Your task to perform on an android device: Share the bus route and directions to my friend Cerebra Research at dbwscratch.test.id4@gmail.com.
Image 0: 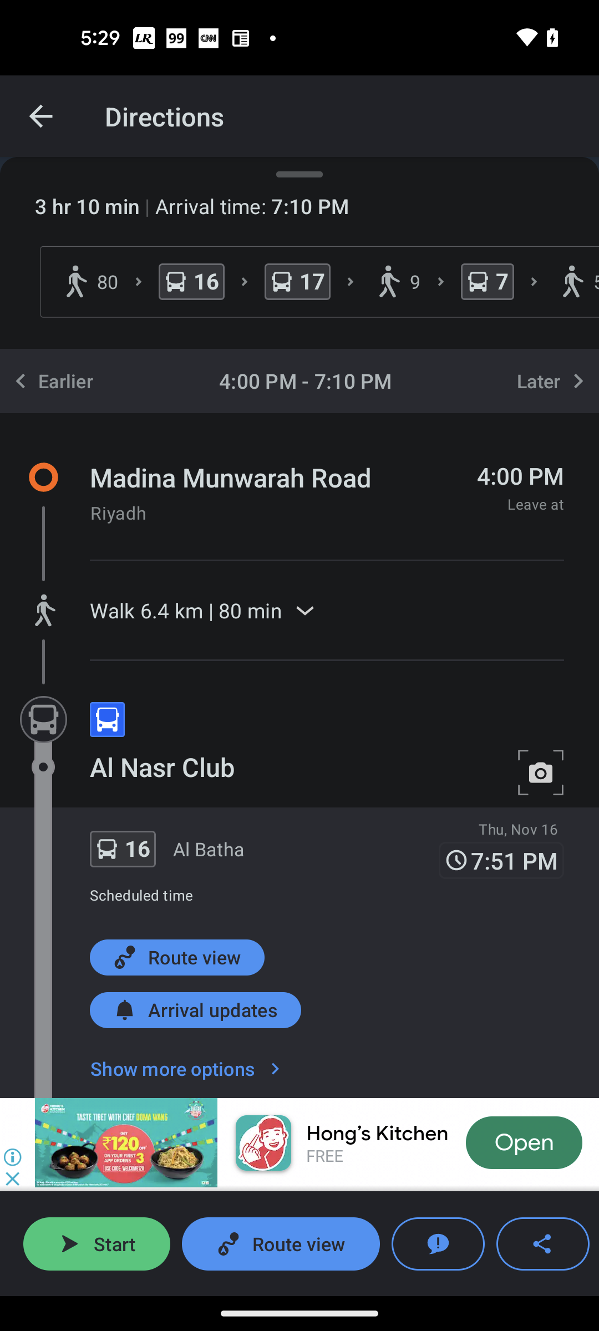
Click on the Share icon at the bottom right corner of the screen
Step 0: click (537, 1246)
Image 1: 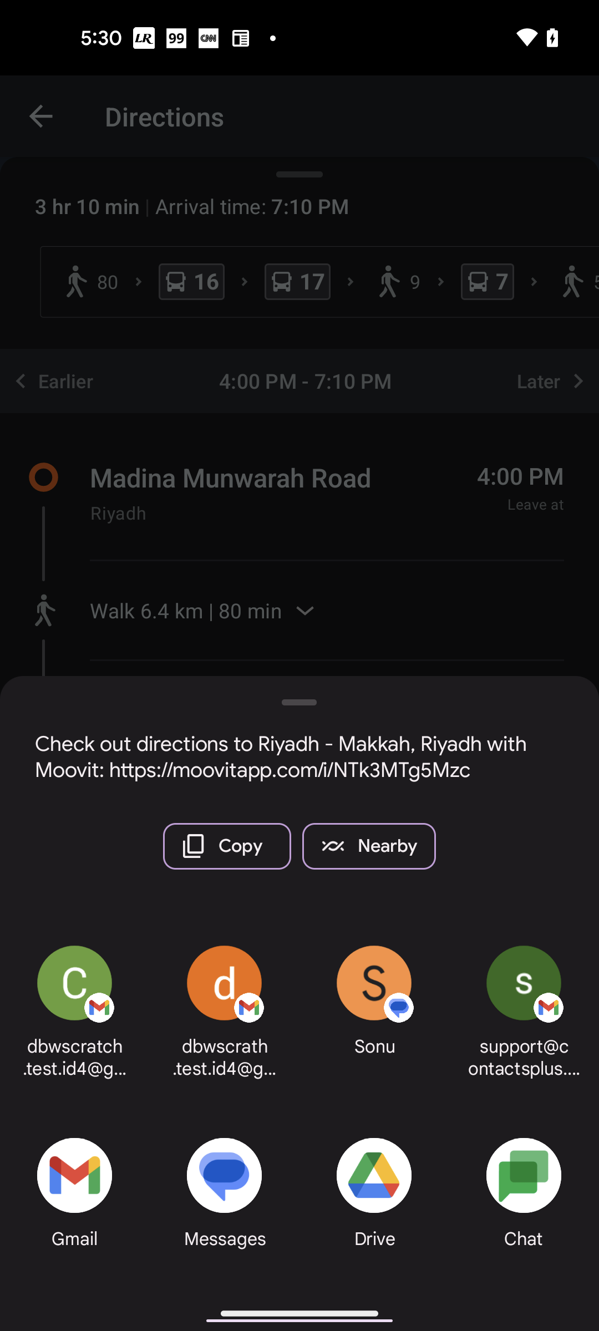
Click on the Gmail icon
Step 1: click (70, 1173)
Image 2: 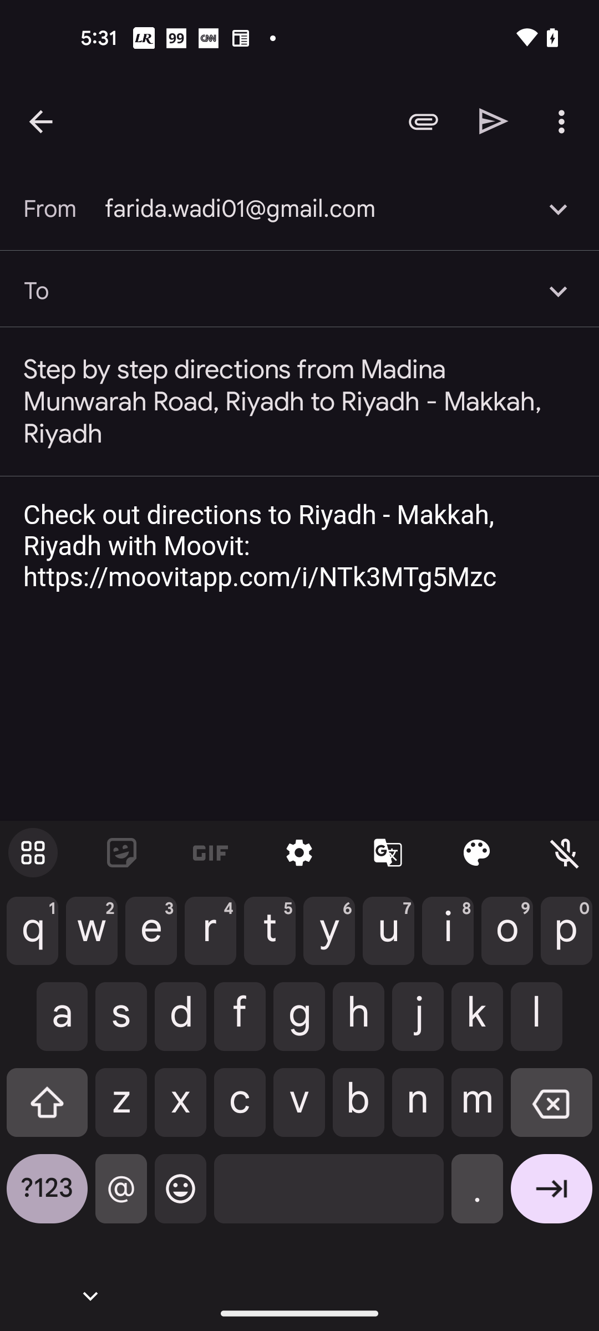
Type dbwscratch.test.id4@gmail.com
Step 2: type "dbwscratch.test.id4@gmail.com"
Image 3: 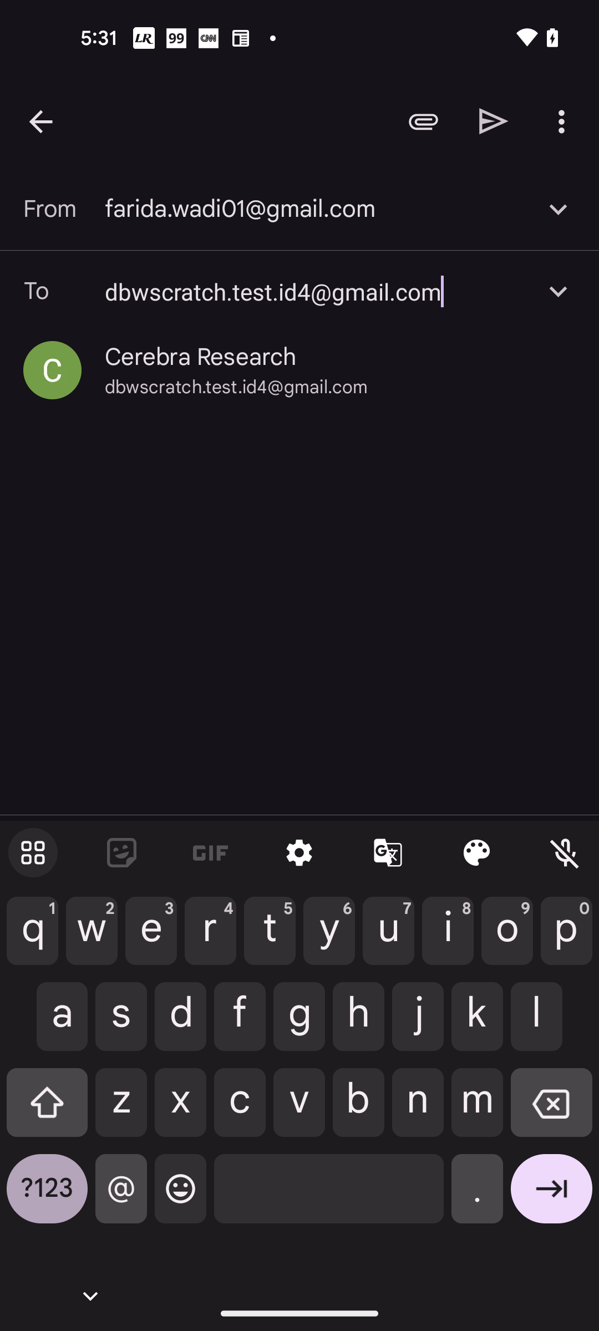
Select Cerebra Research
Step 3: click (200, 357)
Image 4: 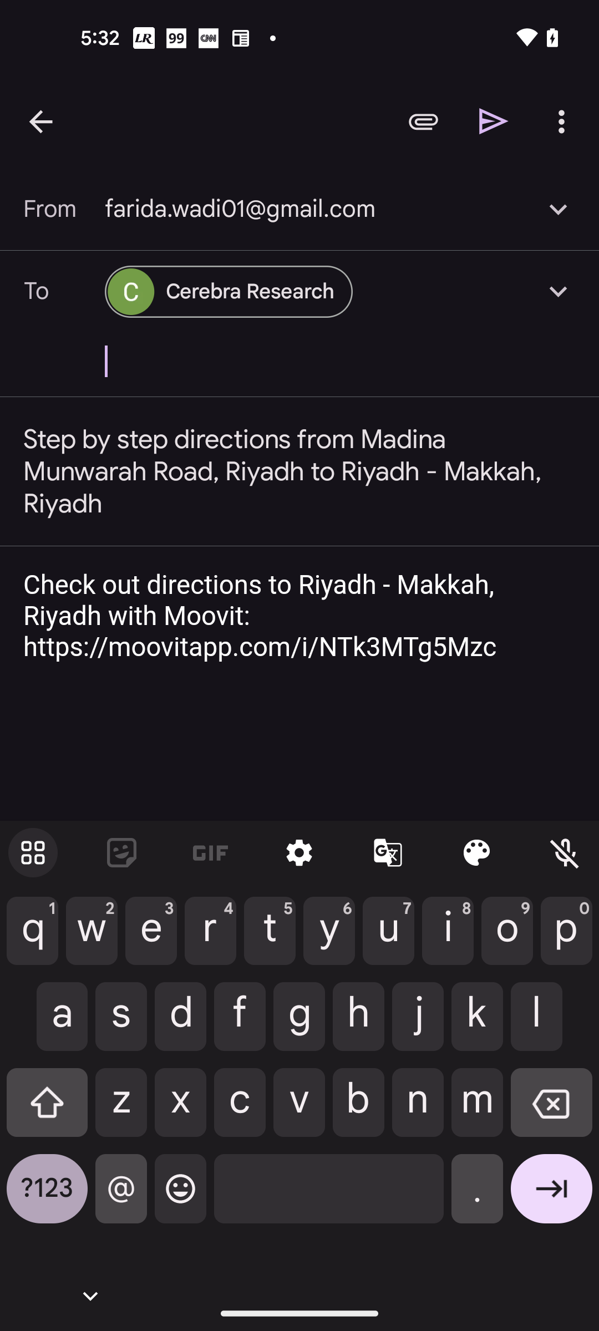
Click on the Send icon at the top right side
Step 4: click (494, 121)